Your task to perform on an android device: Open the Spendee App, Add Salary 1000 INR as a source of income, and save It.
Image 0: 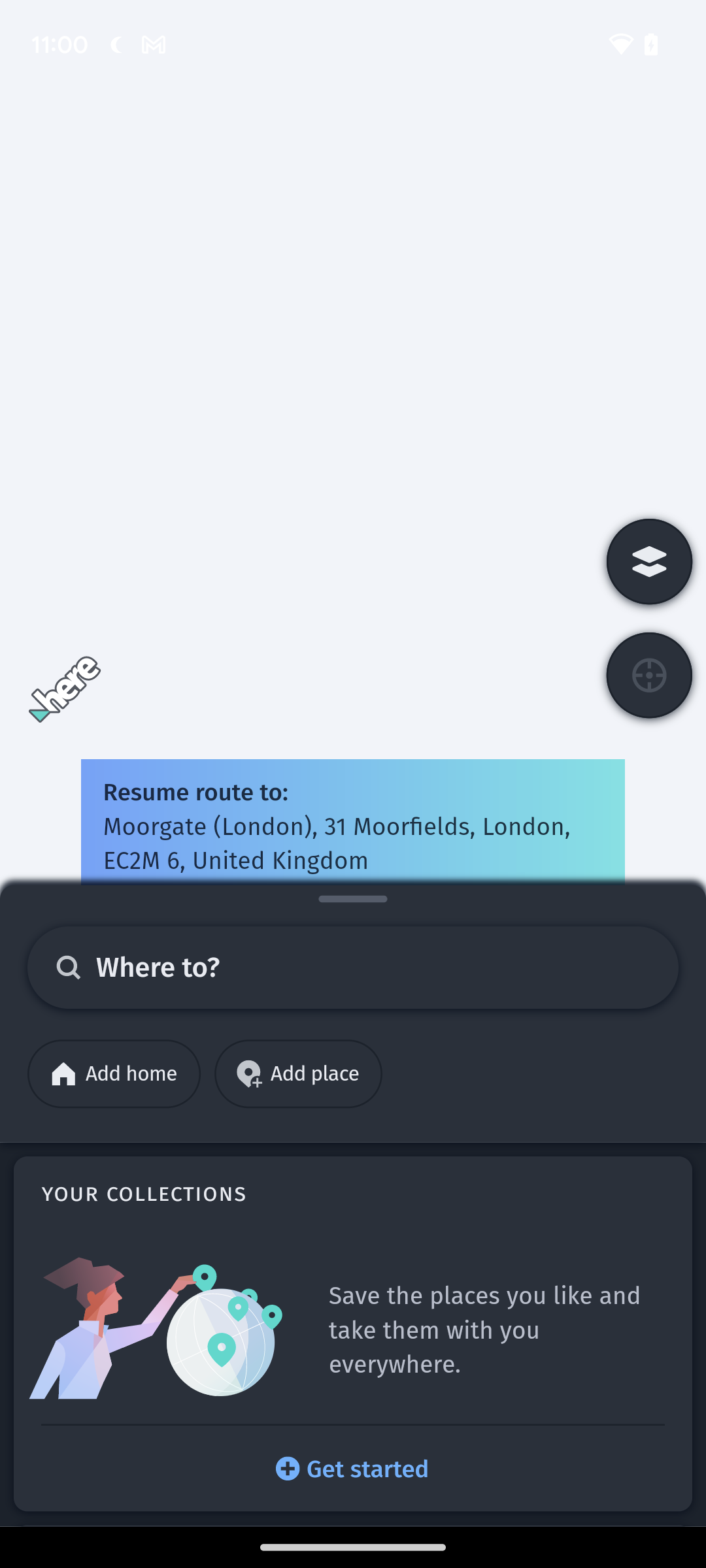
Open Spendee App
Step 0: open app "Spendee"
Image 1: 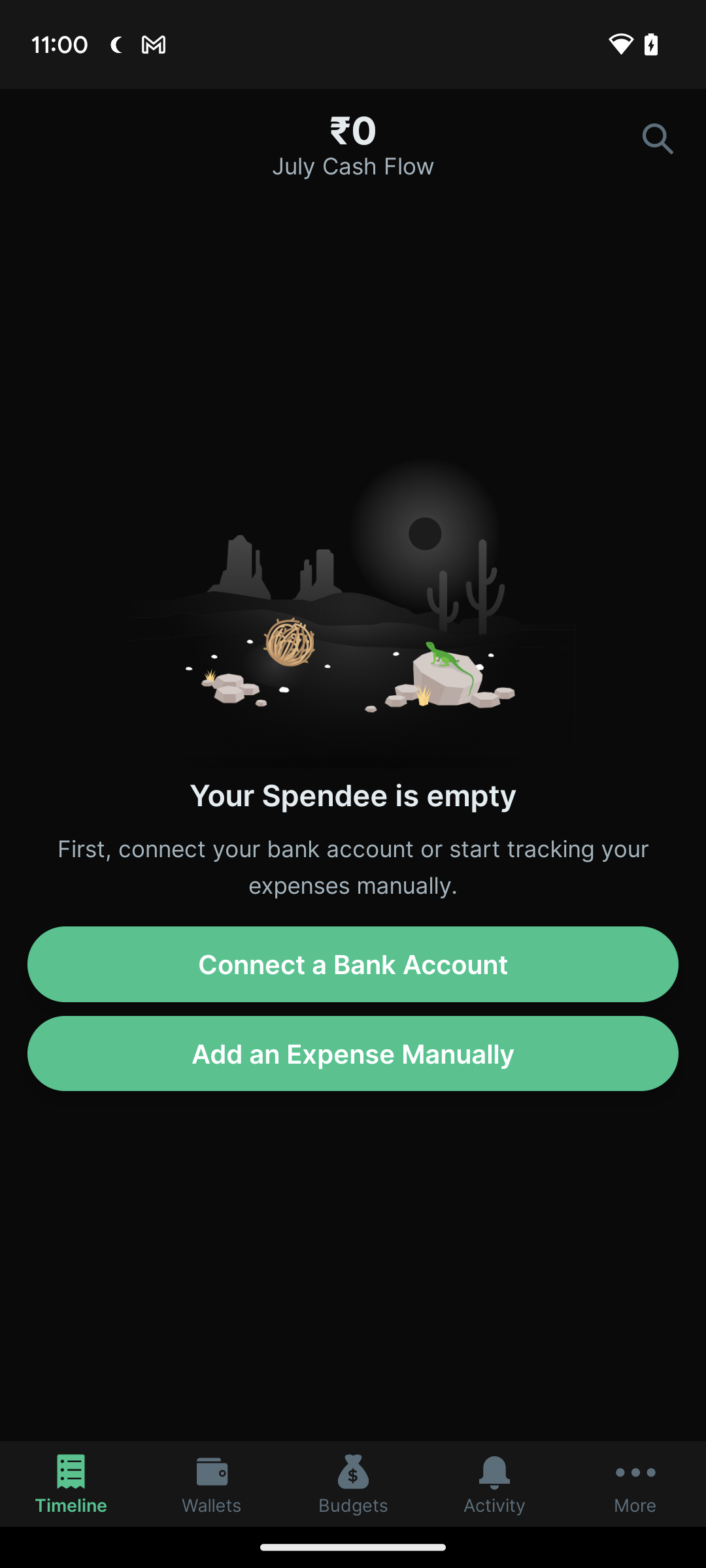
Click on Add an Expense Manually Option 
Step 1: click (353, 1053)
Image 2: 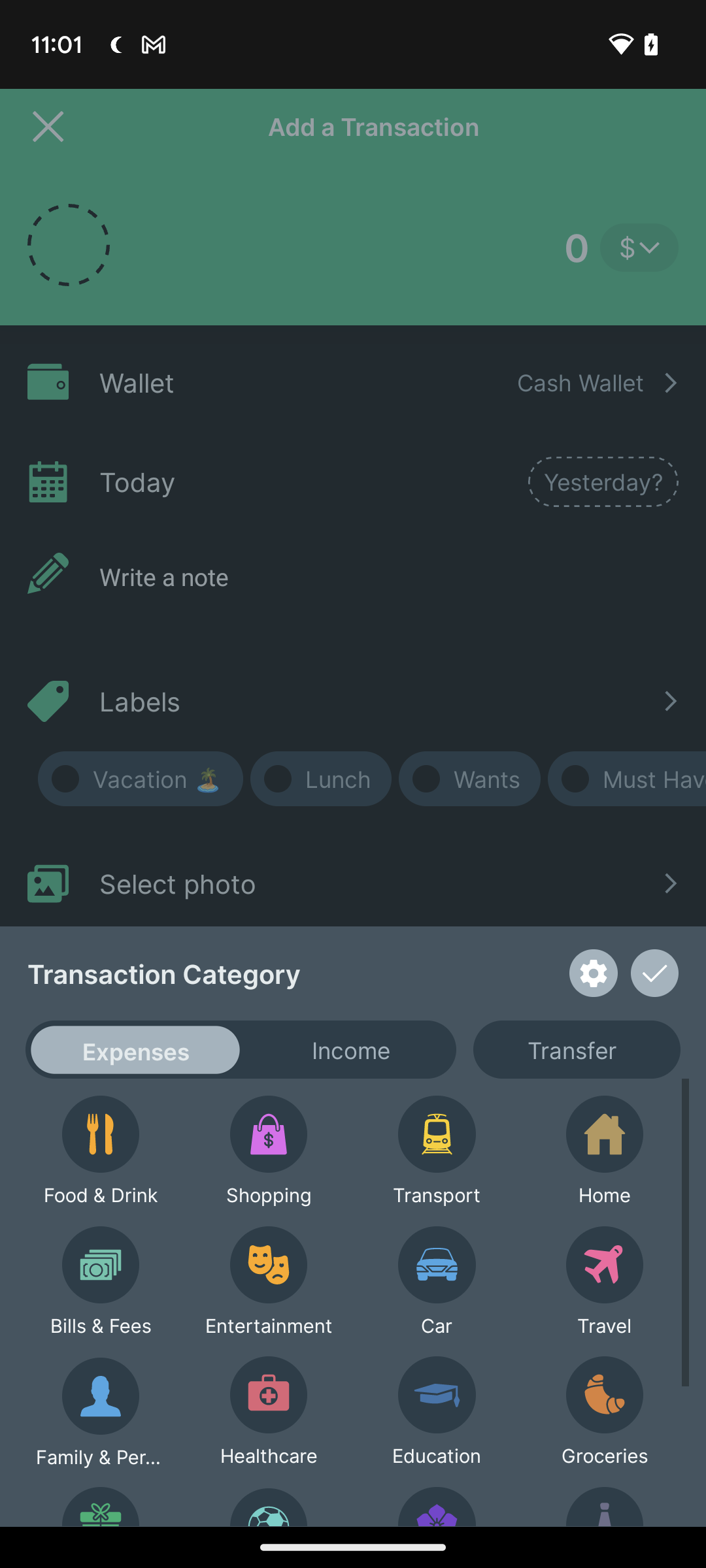
Click on the Income Option in front of the Expense Option
Step 2: click (350, 1049)
Image 3: 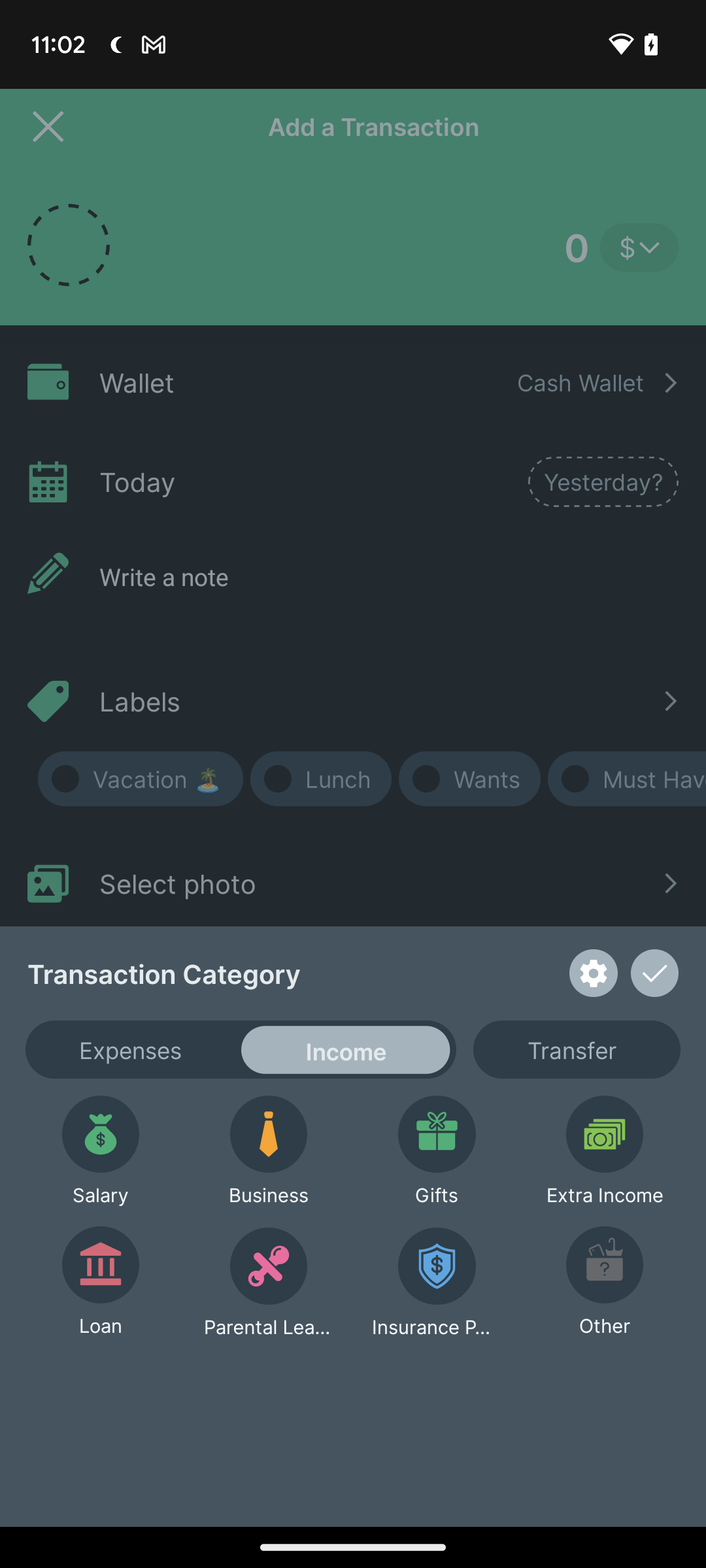
Click on Salary Option at the left side of the screen below Expenses
Step 3: click (353, 1226)
Image 4: 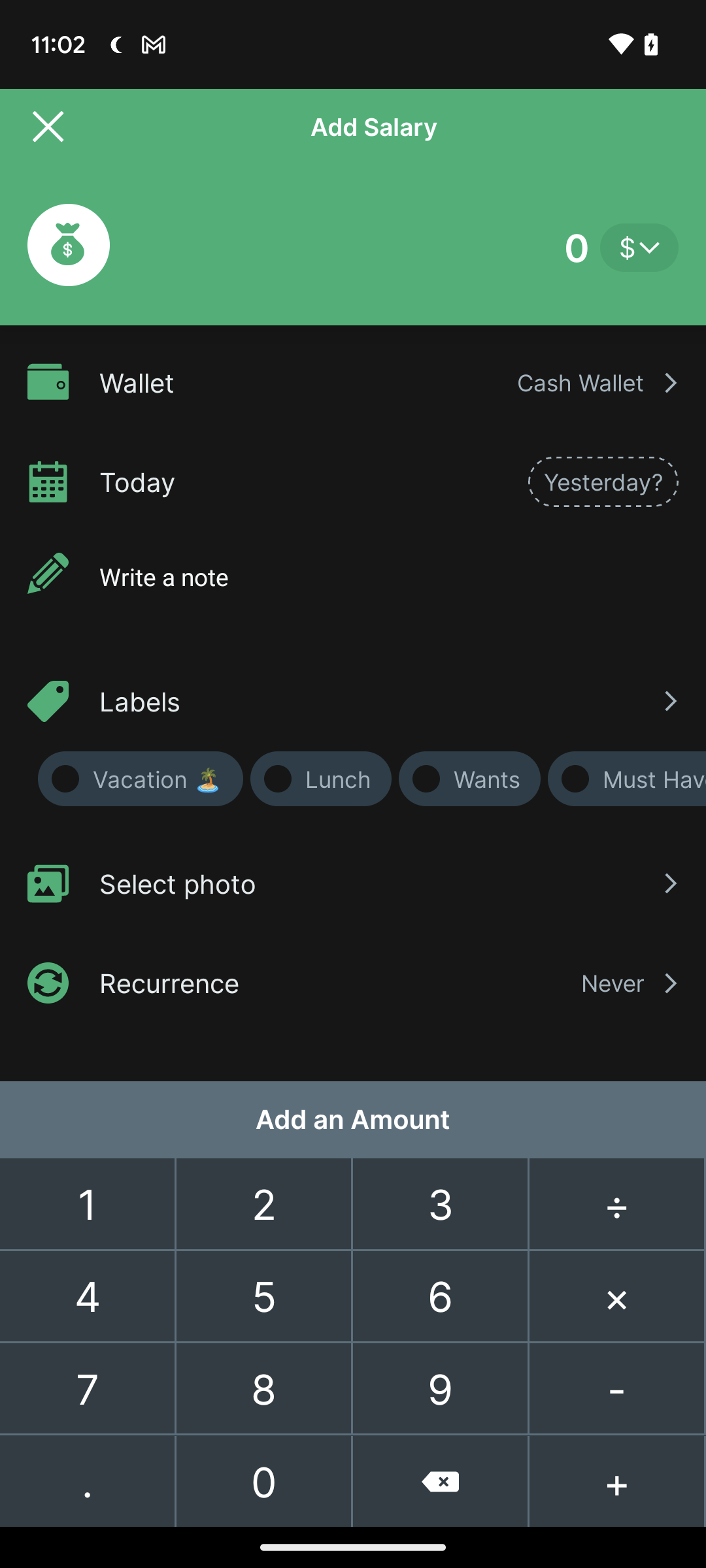
Click on 1 at the left side of the screen before 2
Step 4: click (88, 1204)
Image 5: 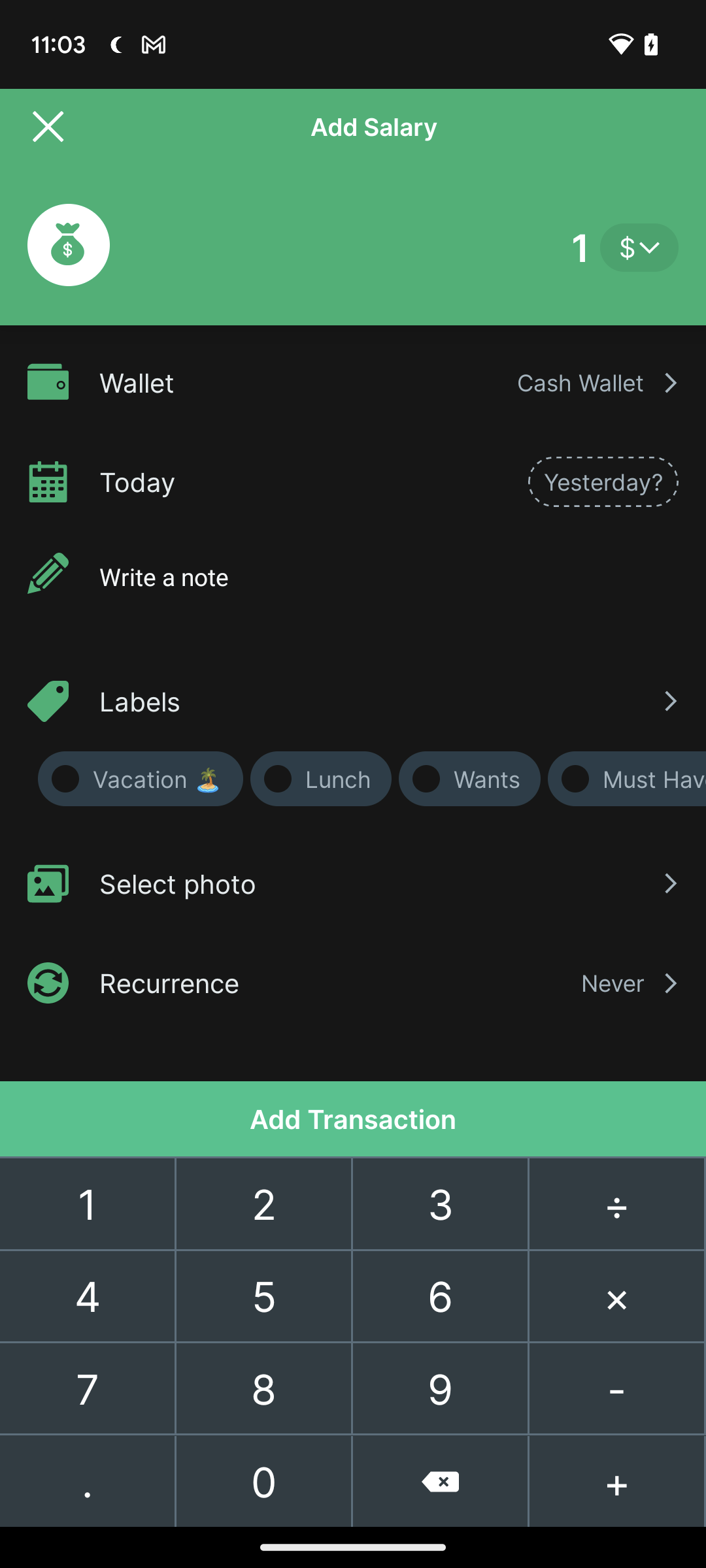
Click on 0 below 8
Step 5: click (265, 1481)
Image 6: 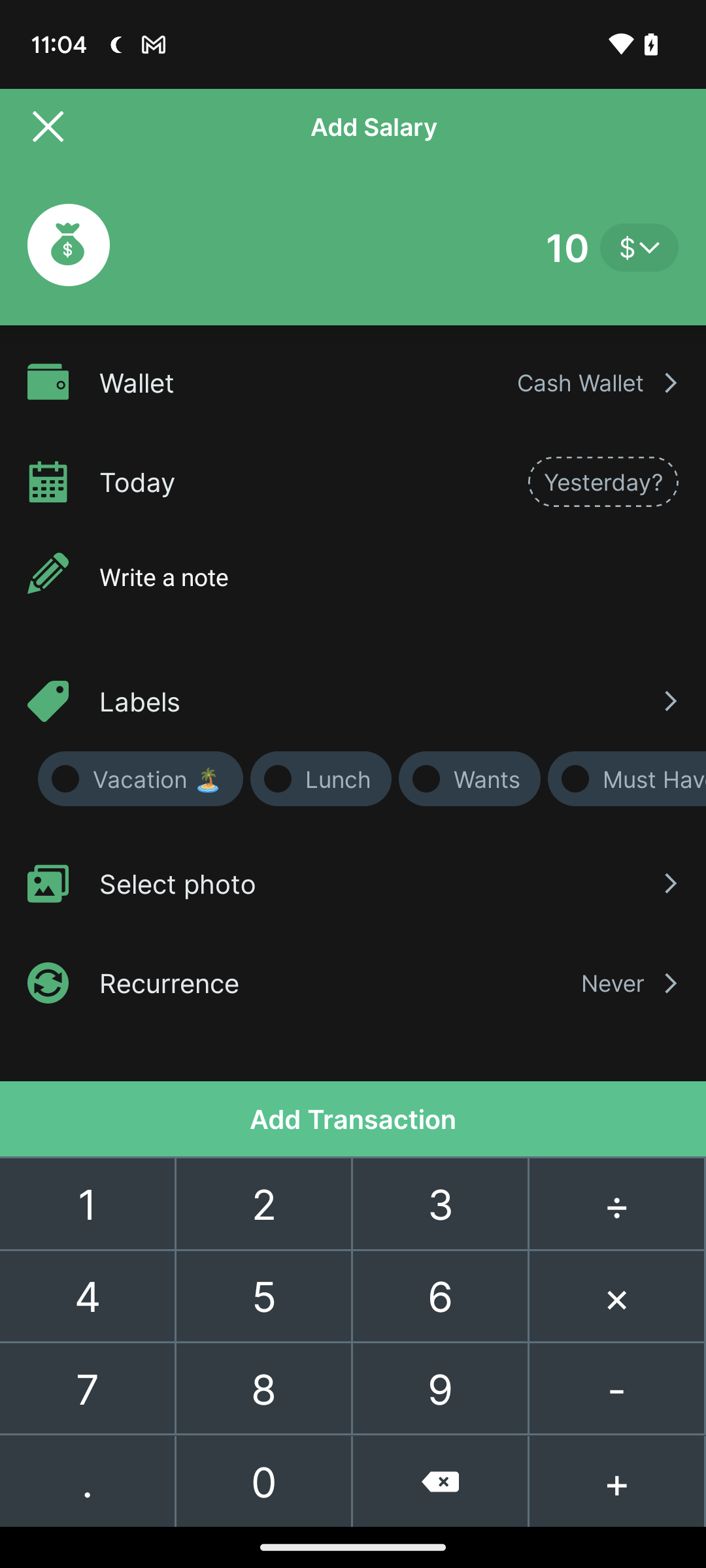
Click on 0 below 8
Step 6: click (265, 1481)
Image 7: 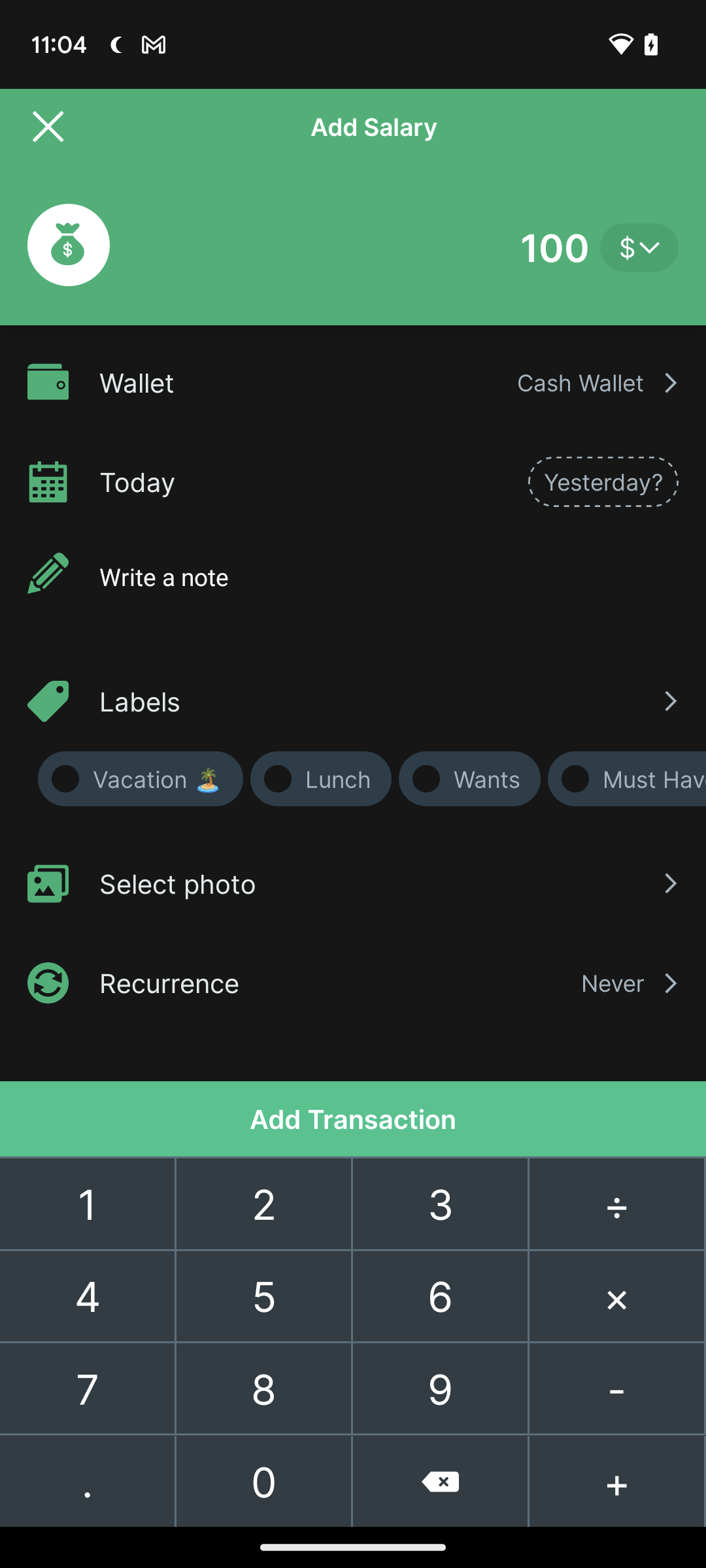
Click on 0 below 8
Step 7: click (265, 1481)
Image 8: 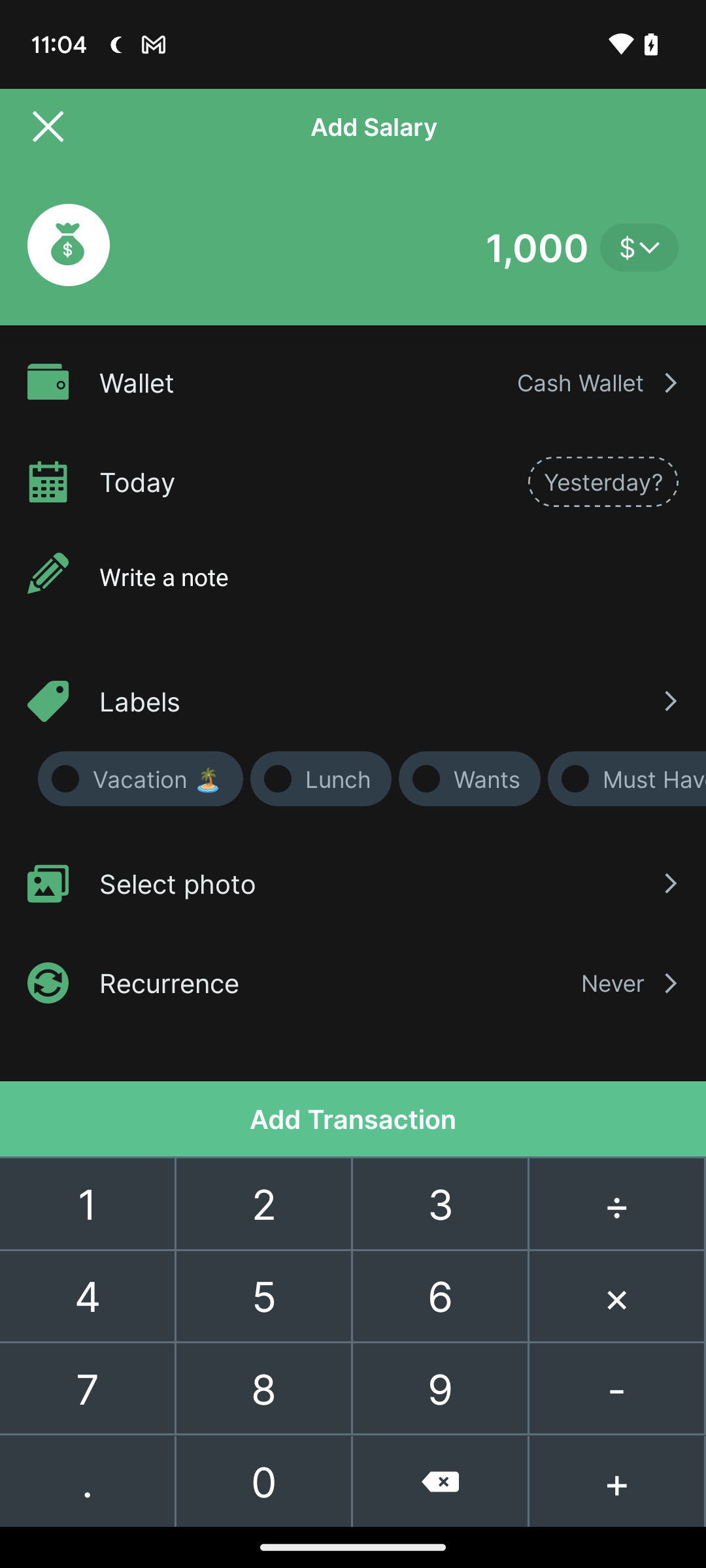
Click on Add Transaction 
Step 8: click (353, 1119)